Your task to perform on an android device: In the PowerPoint app, create a new slide with template Madison .
Image 1: 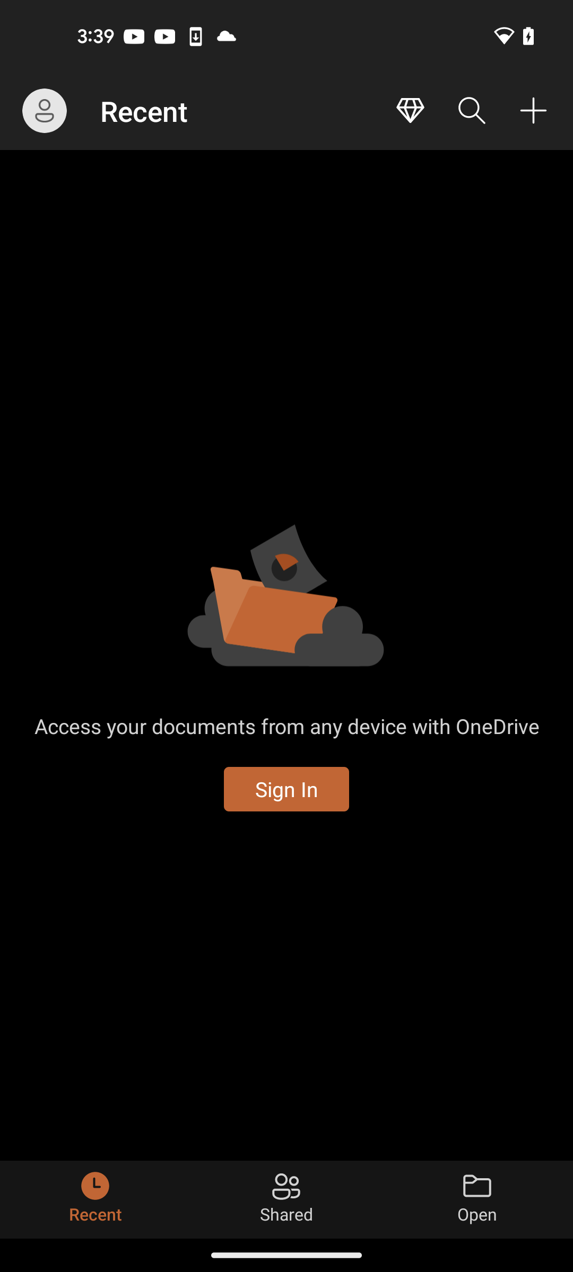
Click on the plus icon at the top right corner of the screen
Step 1: click (533, 110)
Image 2: 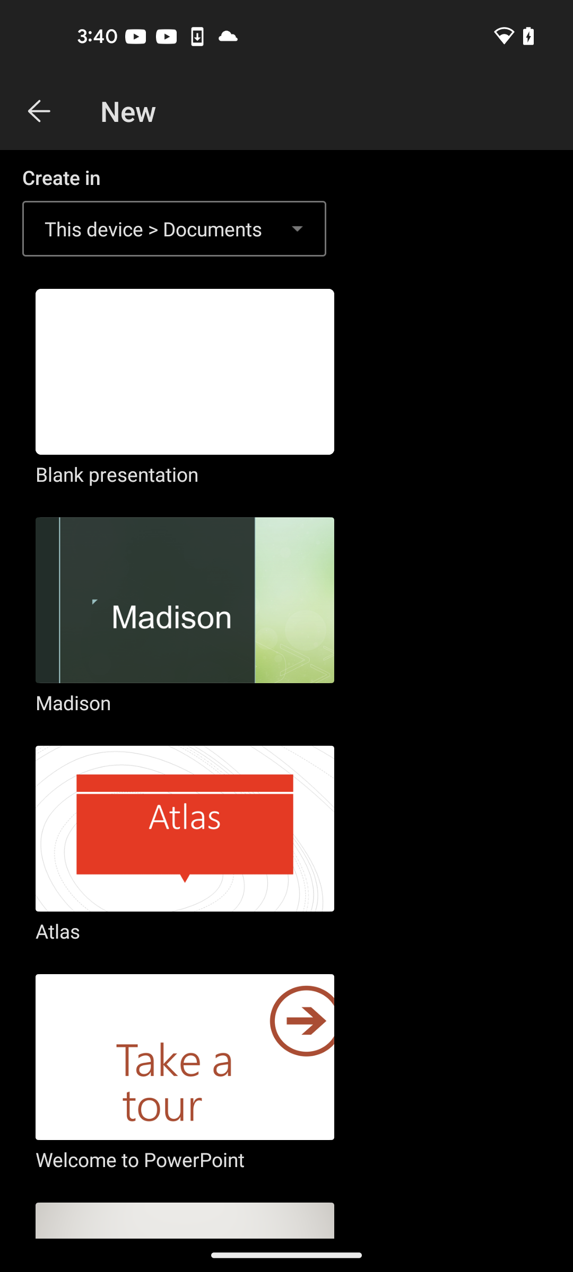
Choose the template Madison 
Step 2: click (185, 617)